Your task to perform on an android device: On the Omio app, show me the bus schedule from Delft to Amsterdam for 21 October.
Image 0: 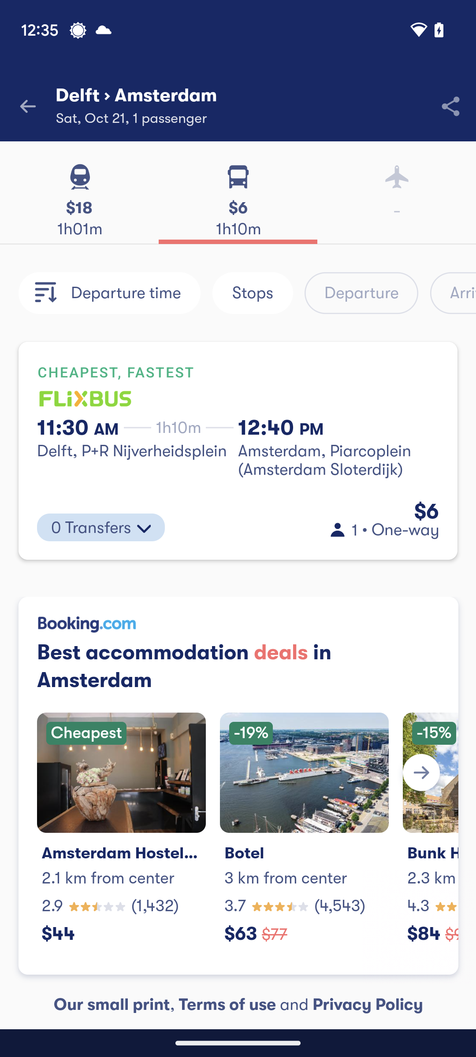
Click on the first bus tab.
Step 0: click (338, 460)
Image 1: 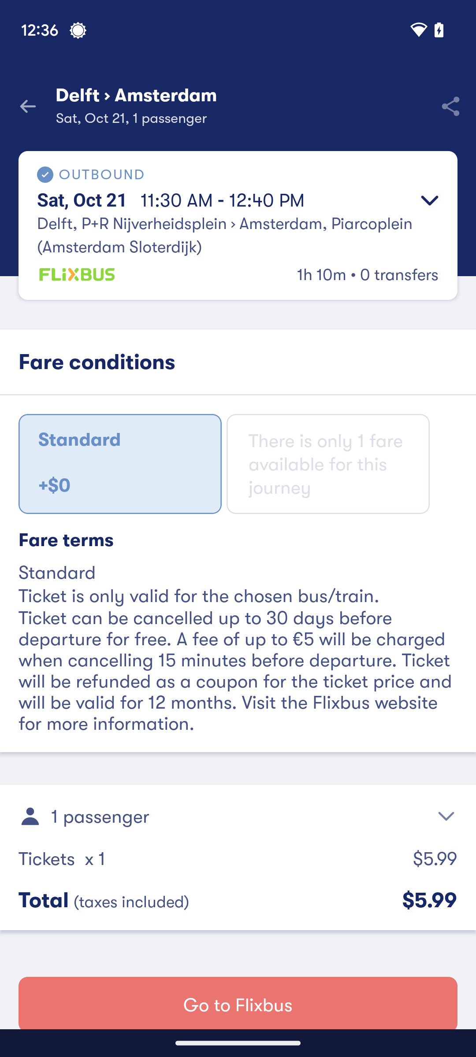
Click on the drop arrow on the right side of name.
Step 1: click (430, 200)